Your task to perform on an android device: Some emails that are present in my inbox I want to mark as unread.
Image 0: 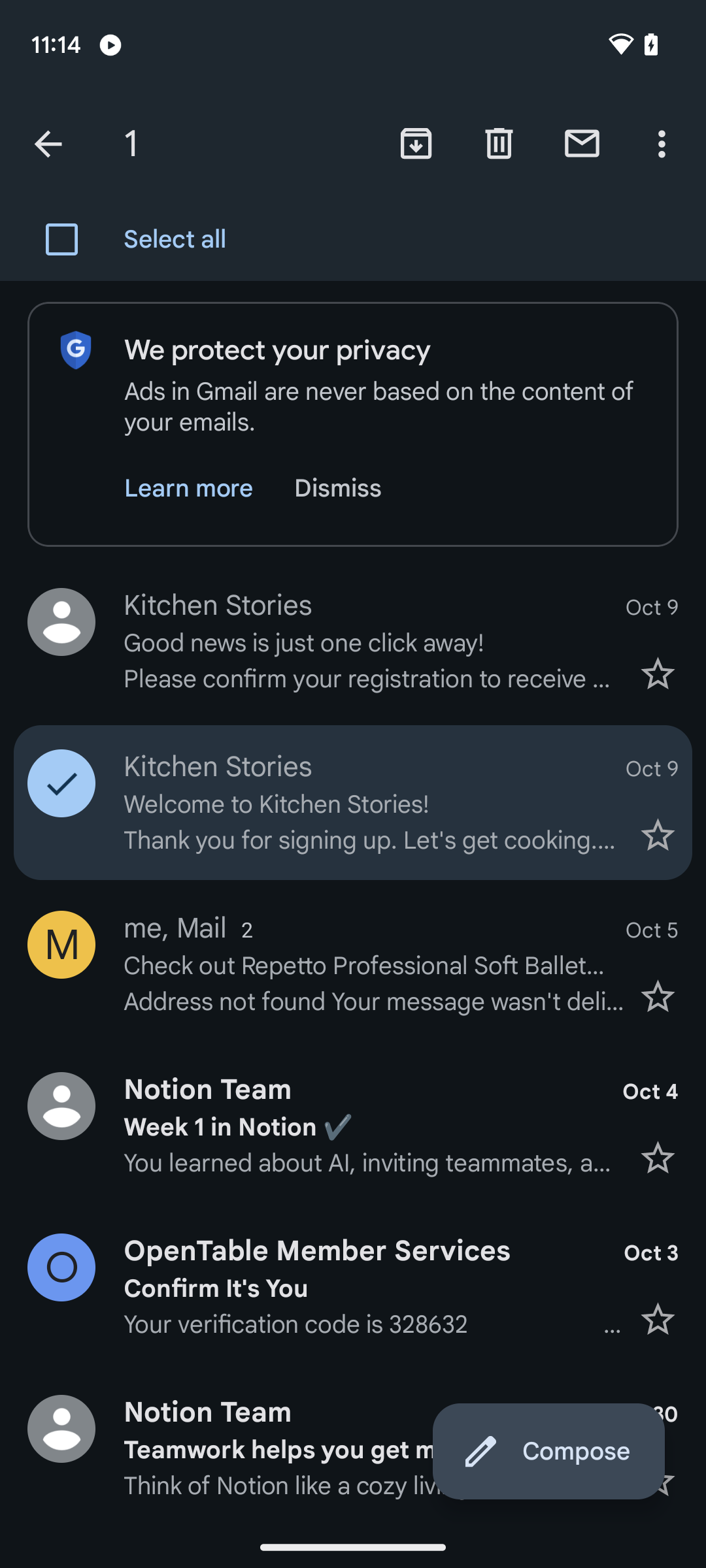
Step 0: wait
Image 1: 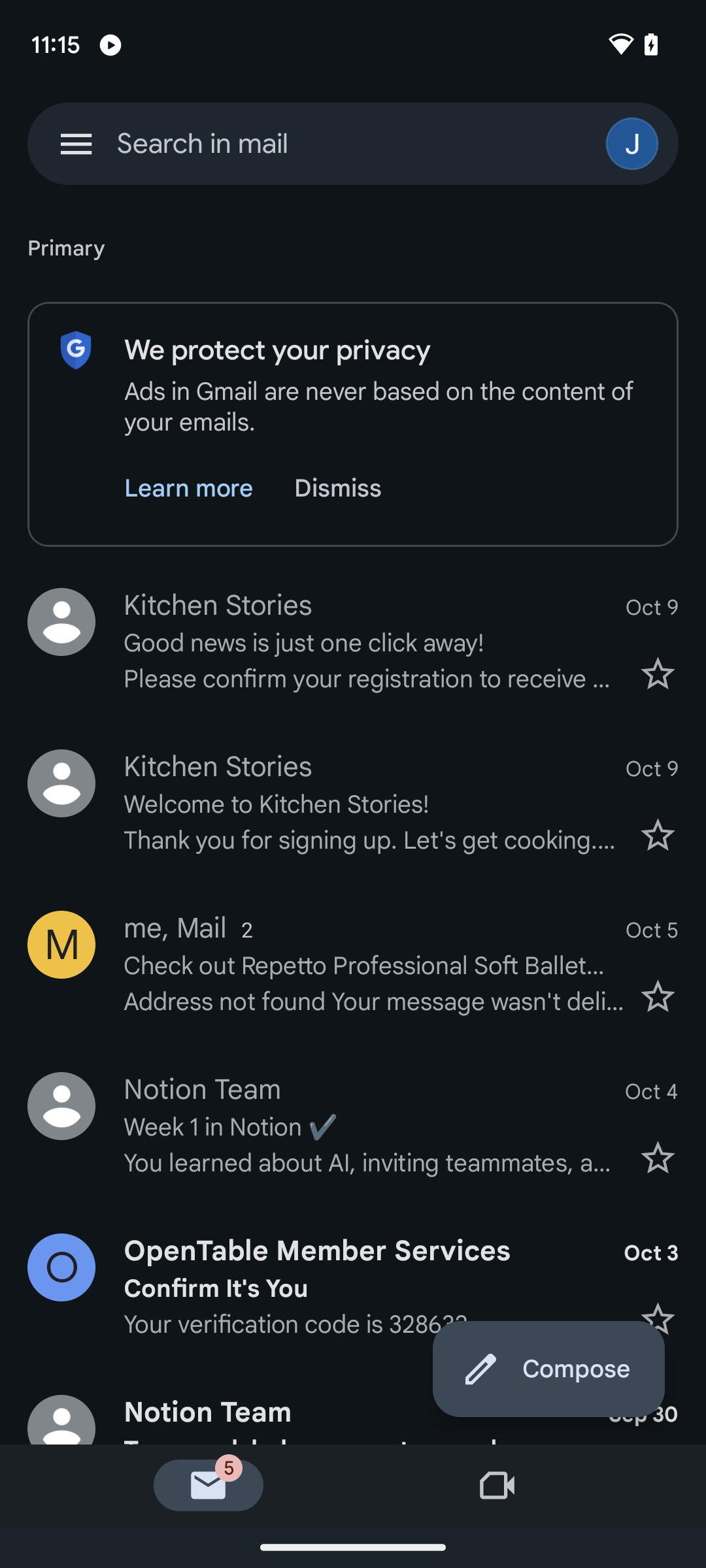
Tap on the email present on the third screen.
Step 1: click (353, 802)
Image 2: 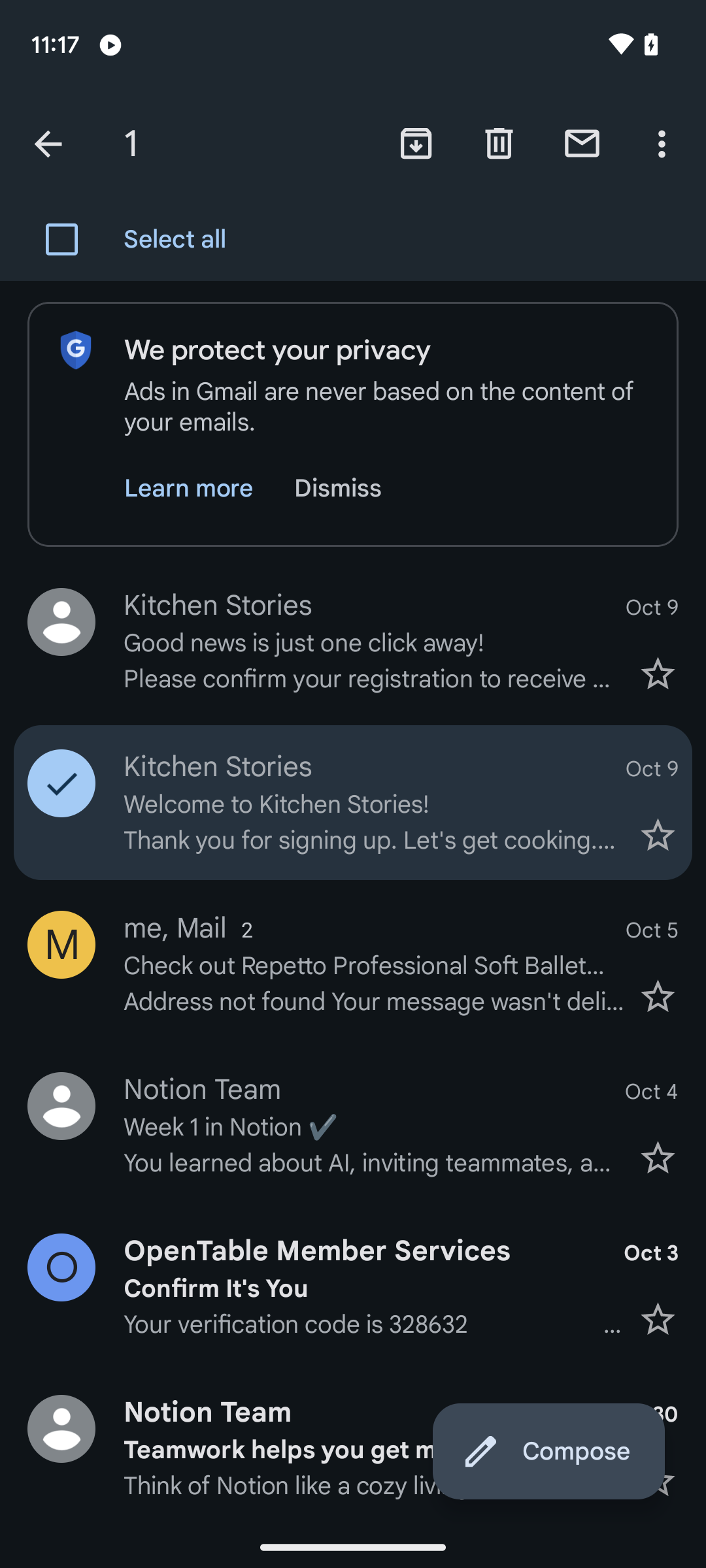
Tap on the three dots present at the top of the screen.
Step 2: click (664, 143)
Image 3: 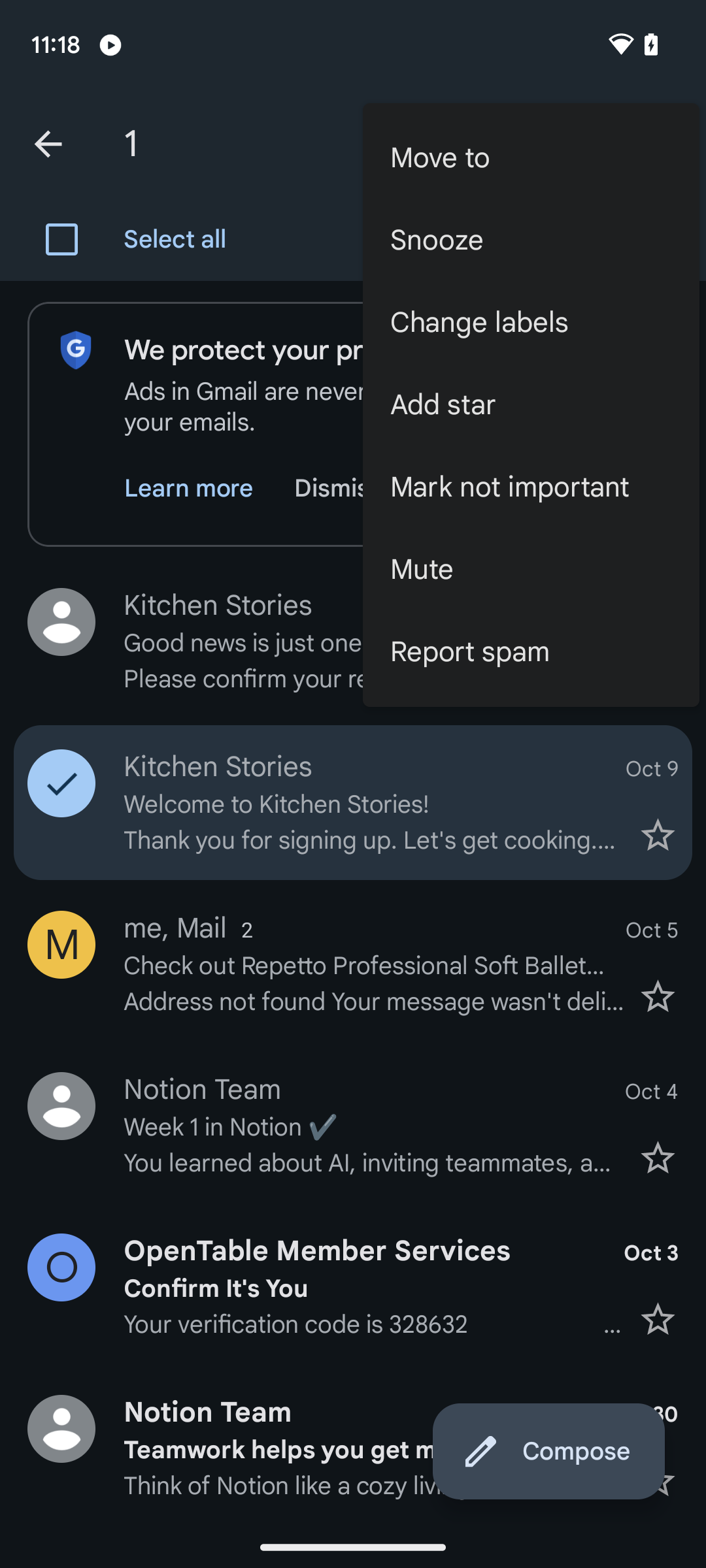
Tap on mark as unread.
Step 3: click (531, 487)